Your task to perform on an android device: While choosing which drill machine to purchase, I would like to add a few extra specifications. Using the Amazon app, search for the Impact Driver under the Power Drills category.
Image 0: 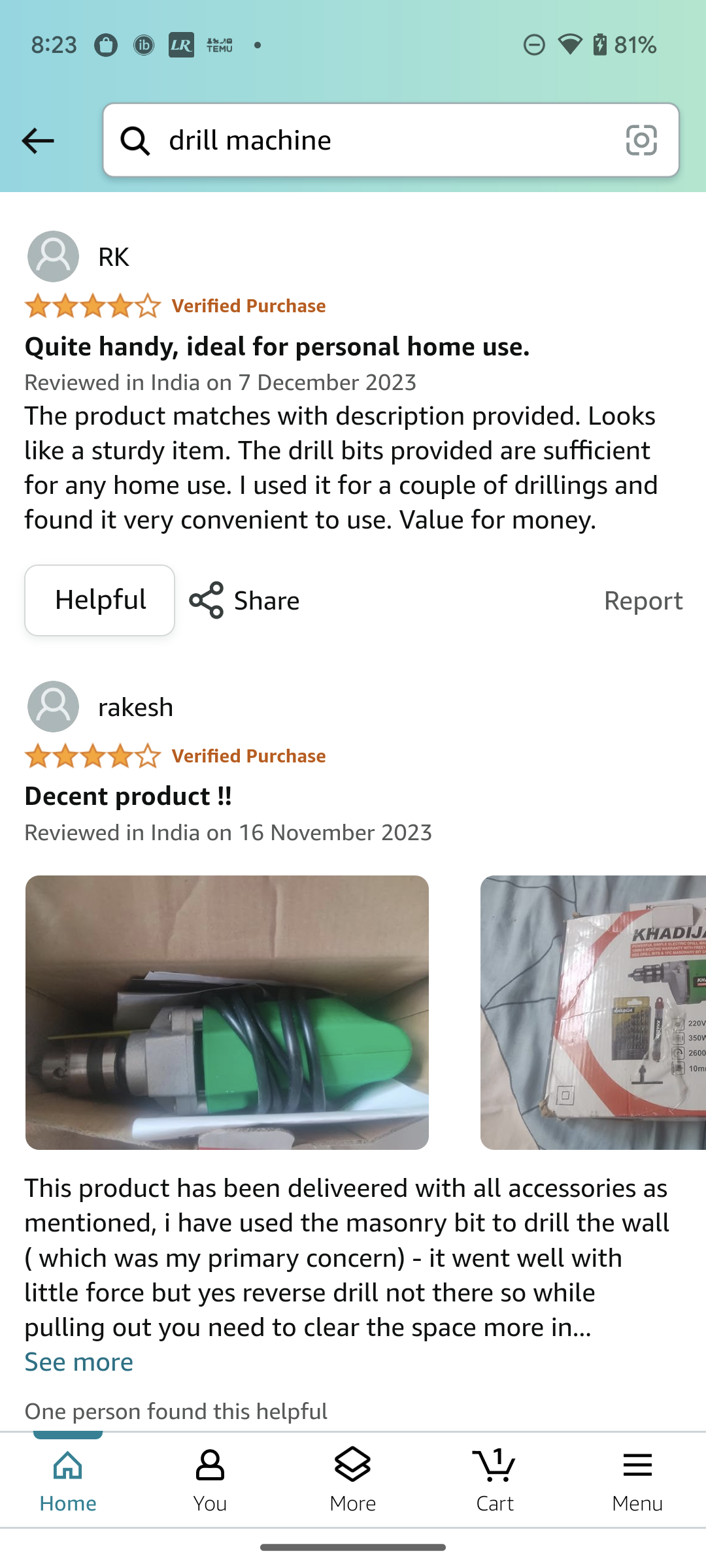
go back to the previous page
Step 0: press back button
Image 1: 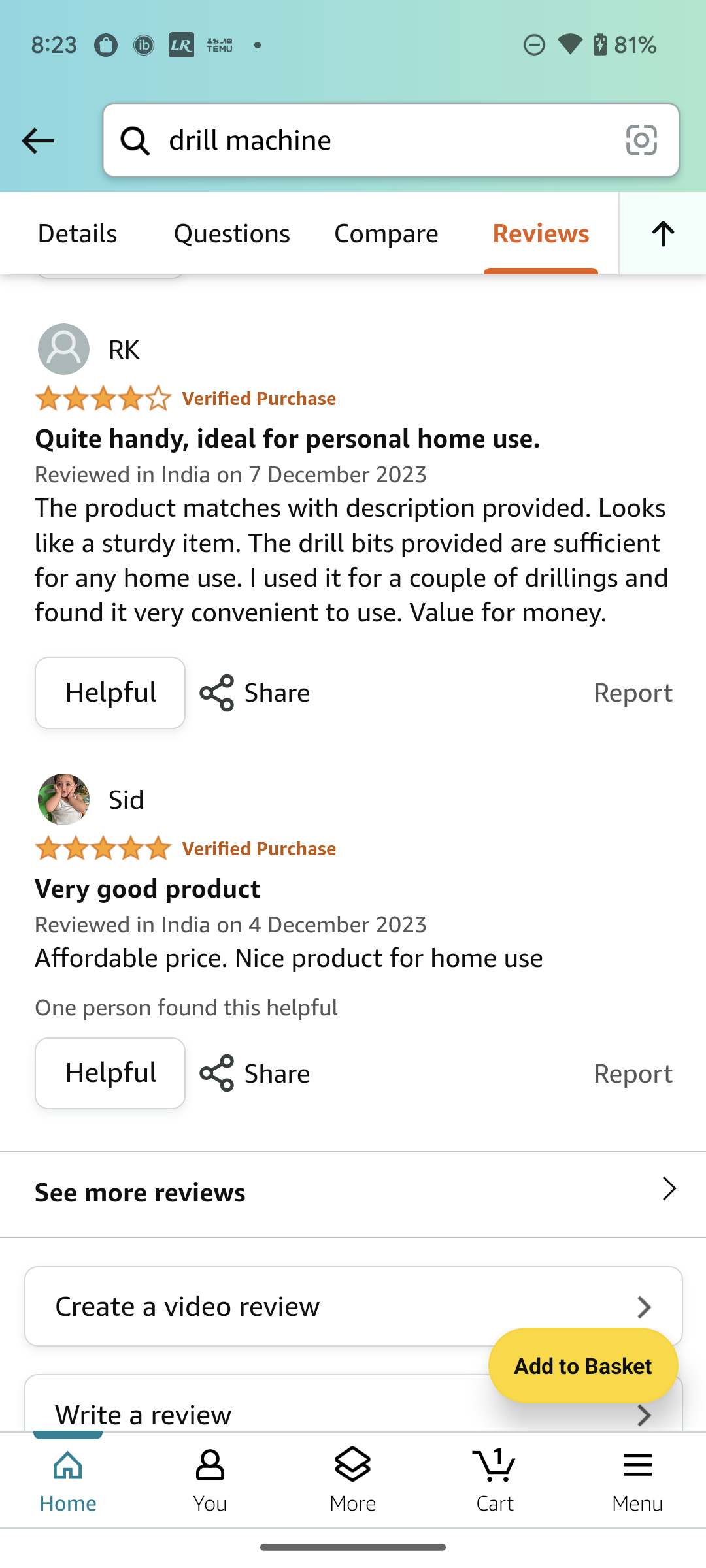
go back to the previous page
Step 1: press back button
Image 2: 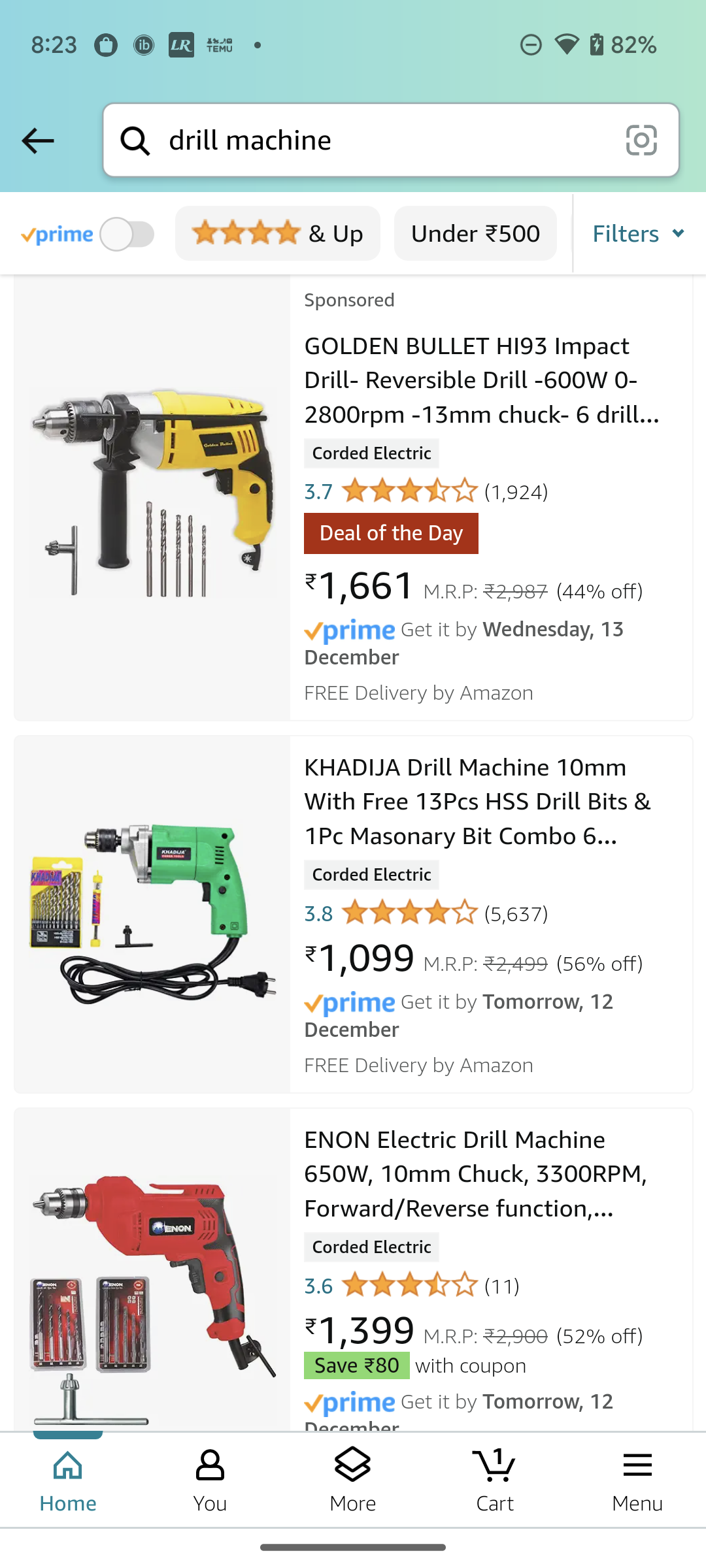
Click on the Filters at the top right corner of the screen
Step 2: click (664, 233)
Image 3: 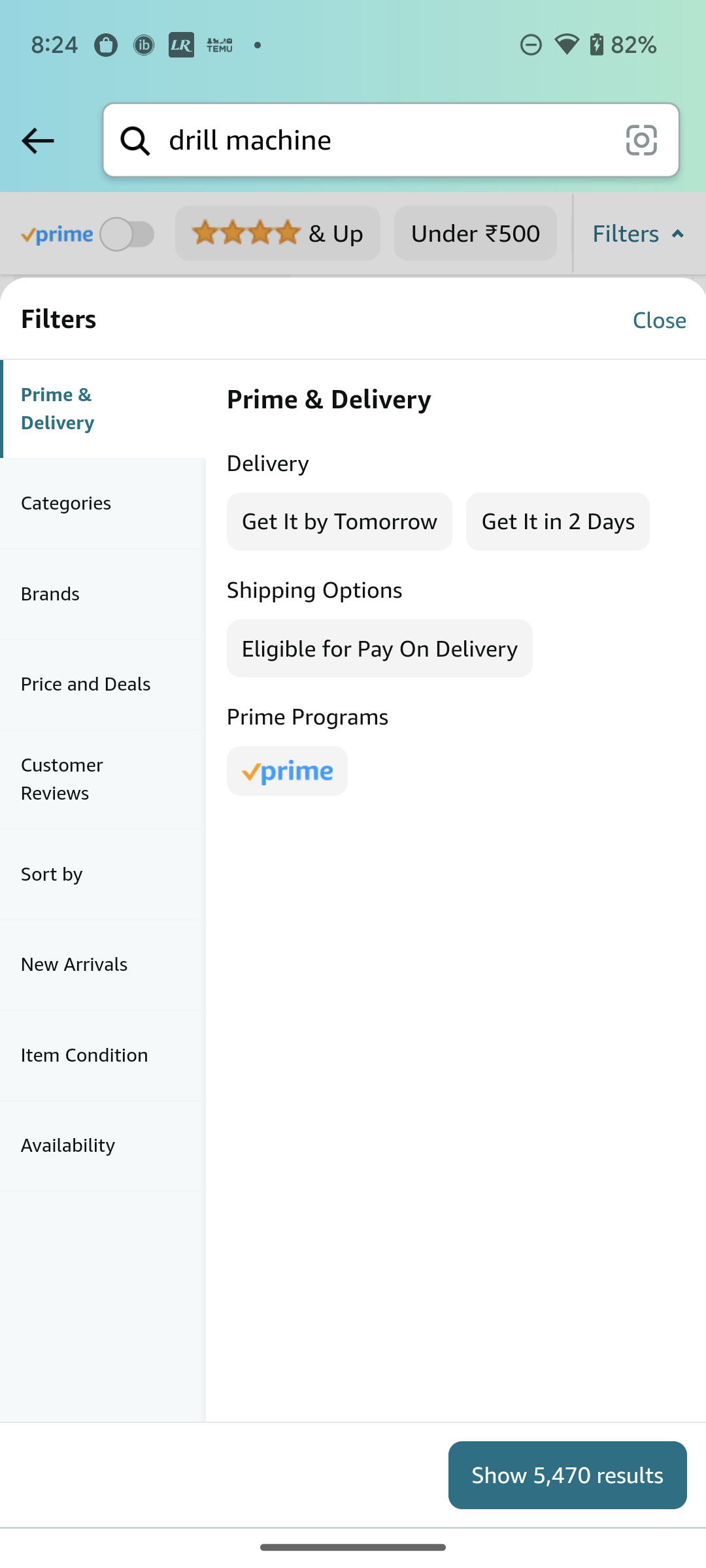
Click on Categories Filter
Step 3: click (103, 502)
Image 4: 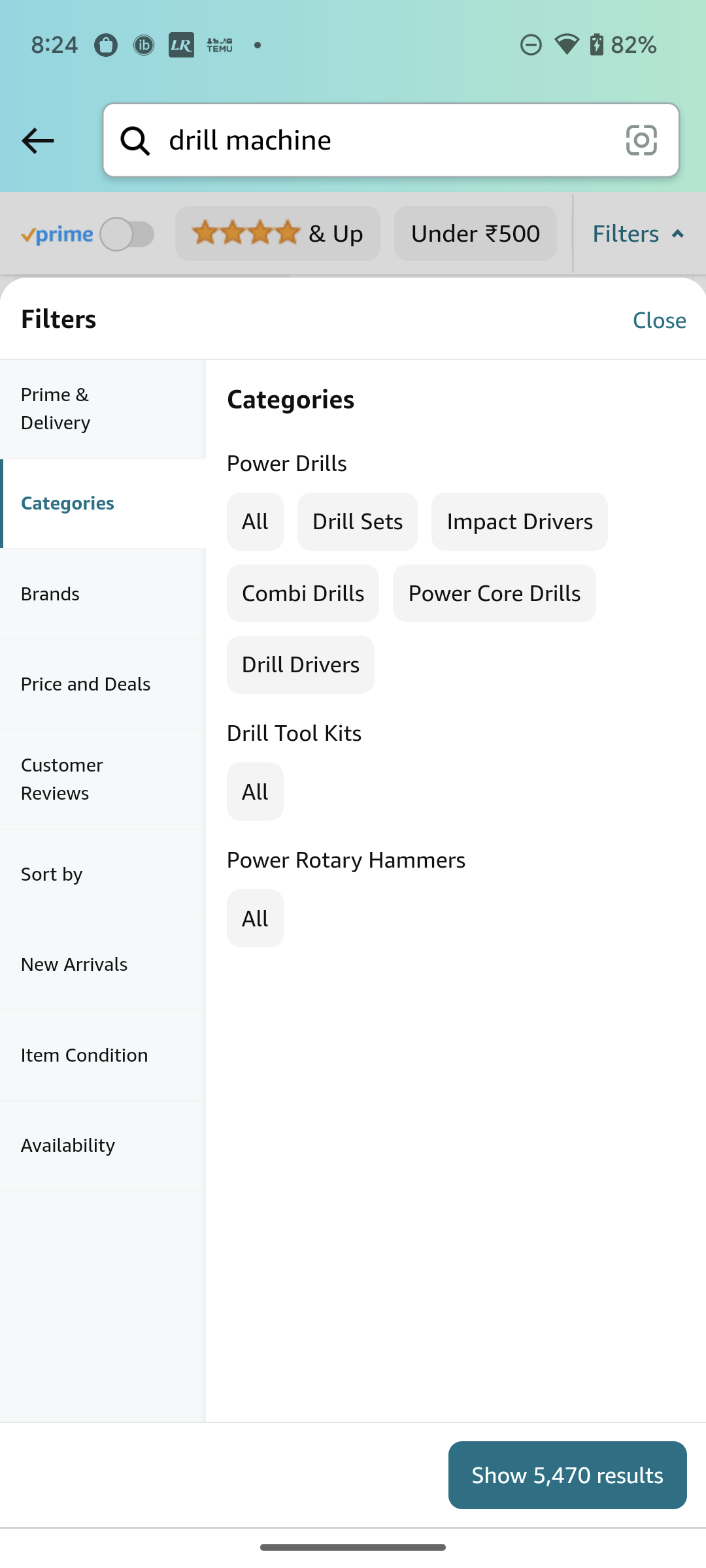
Click on Impact Drivers
Step 4: click (519, 521)
Image 5: 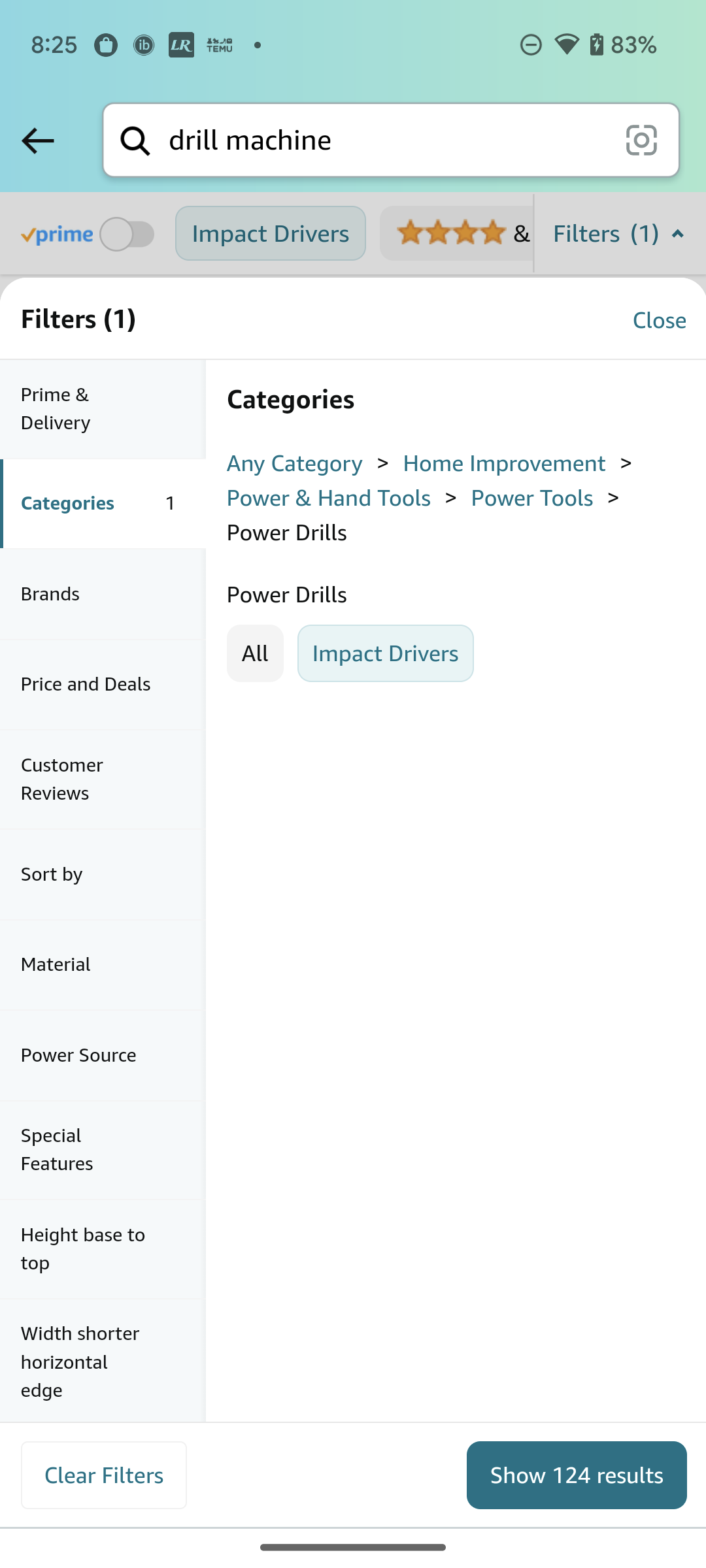
Click on Show 124 results button at the bottom right corner of the screen
Step 5: click (577, 1473)